Your task to perform on an android device: The first shoe on the list looks interesting, so I'd want to see more information about it.
Image 0: 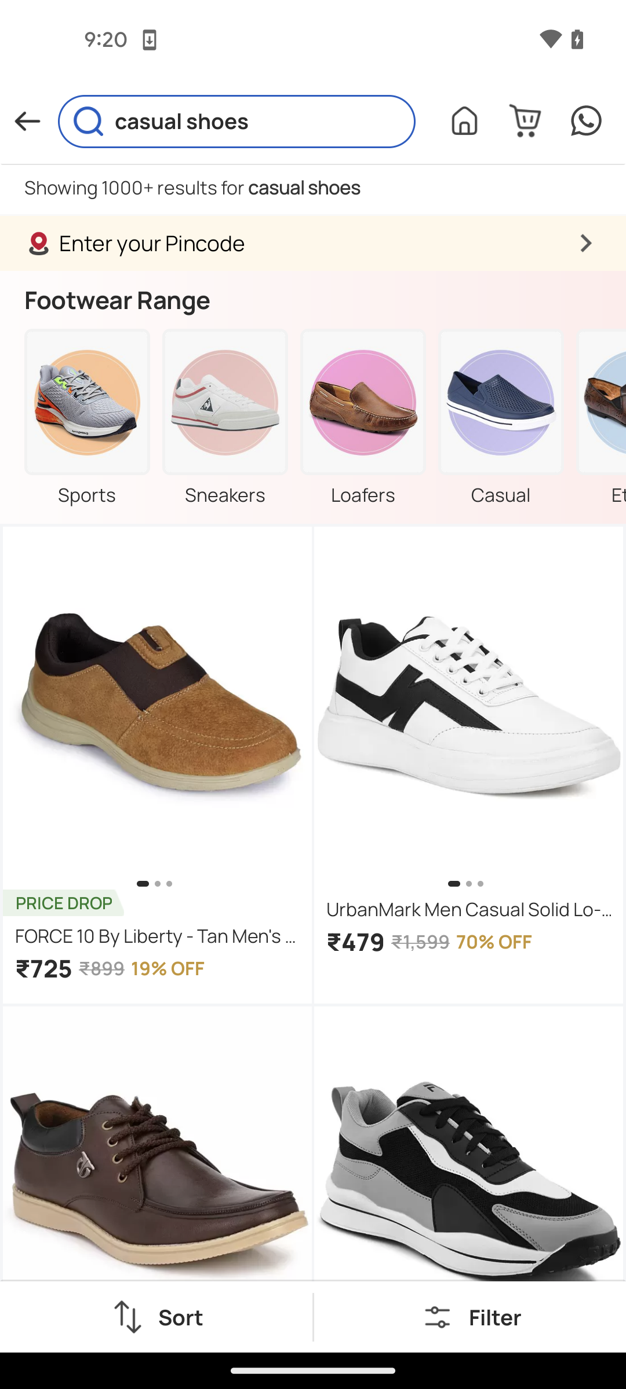
click on the first product from the list
Step 0: click (201, 722)
Image 1: 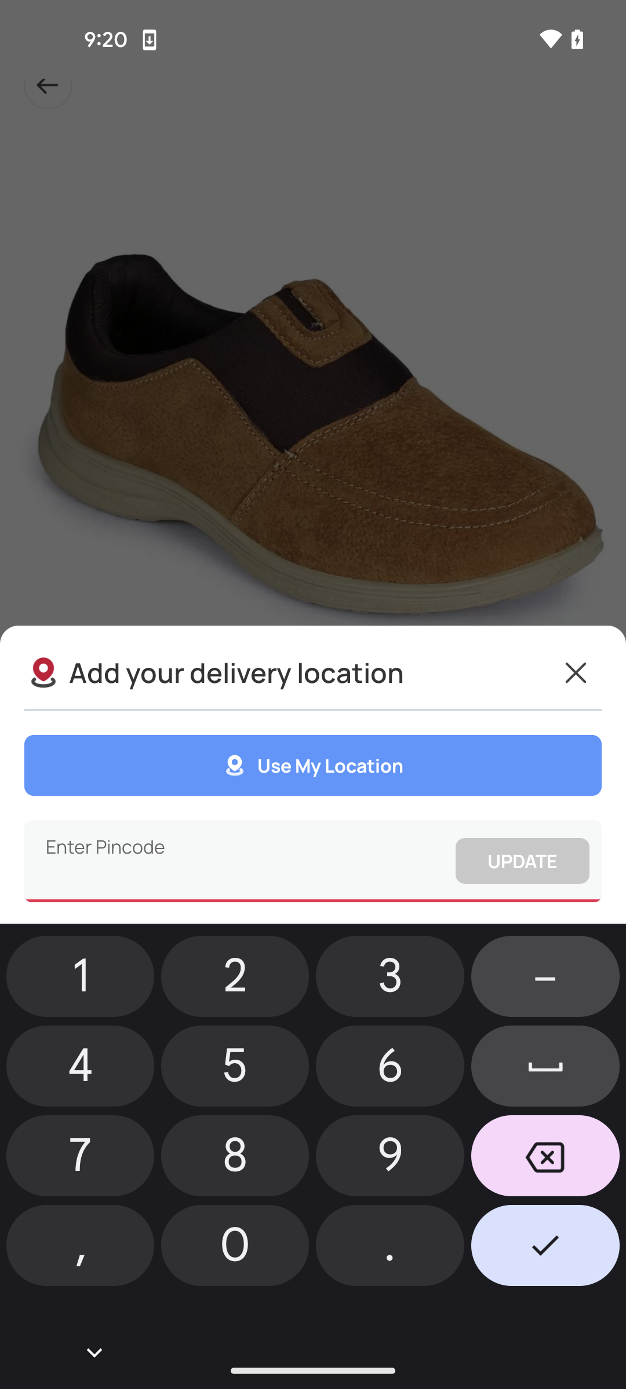
click on the first product from the list
Step 1: wait
Image 2: 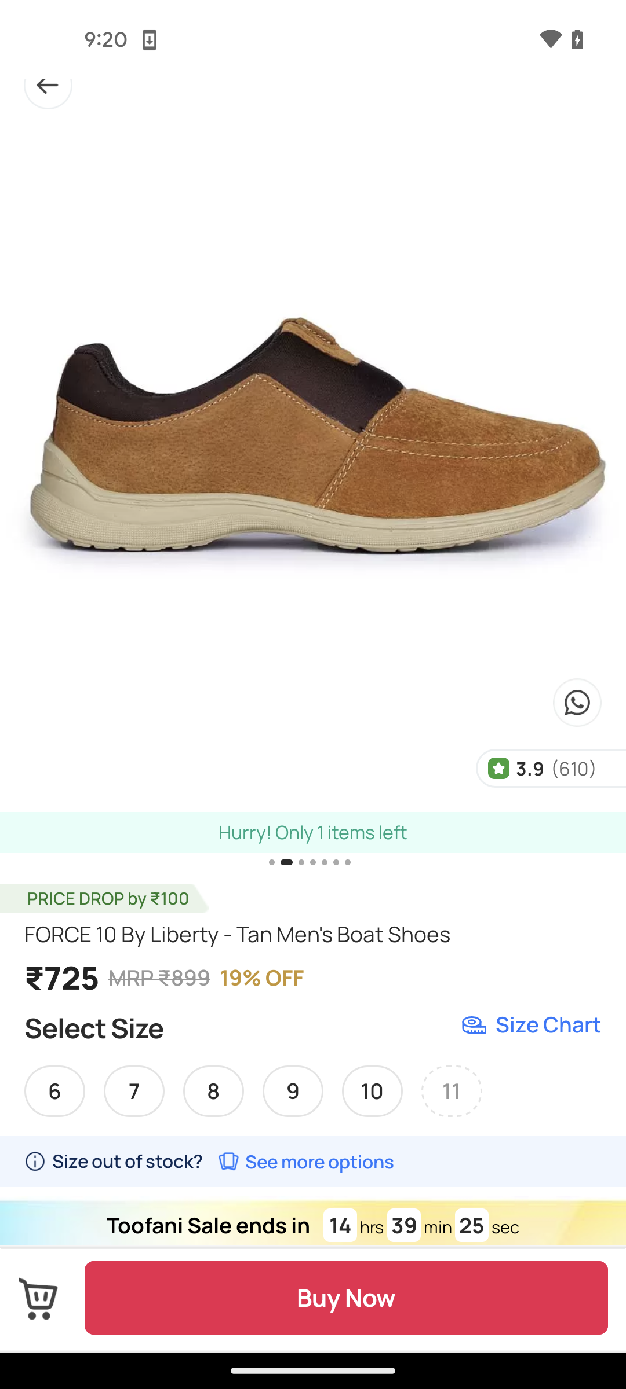
scroll down to see details
Step 2: scroll down
Image 3: 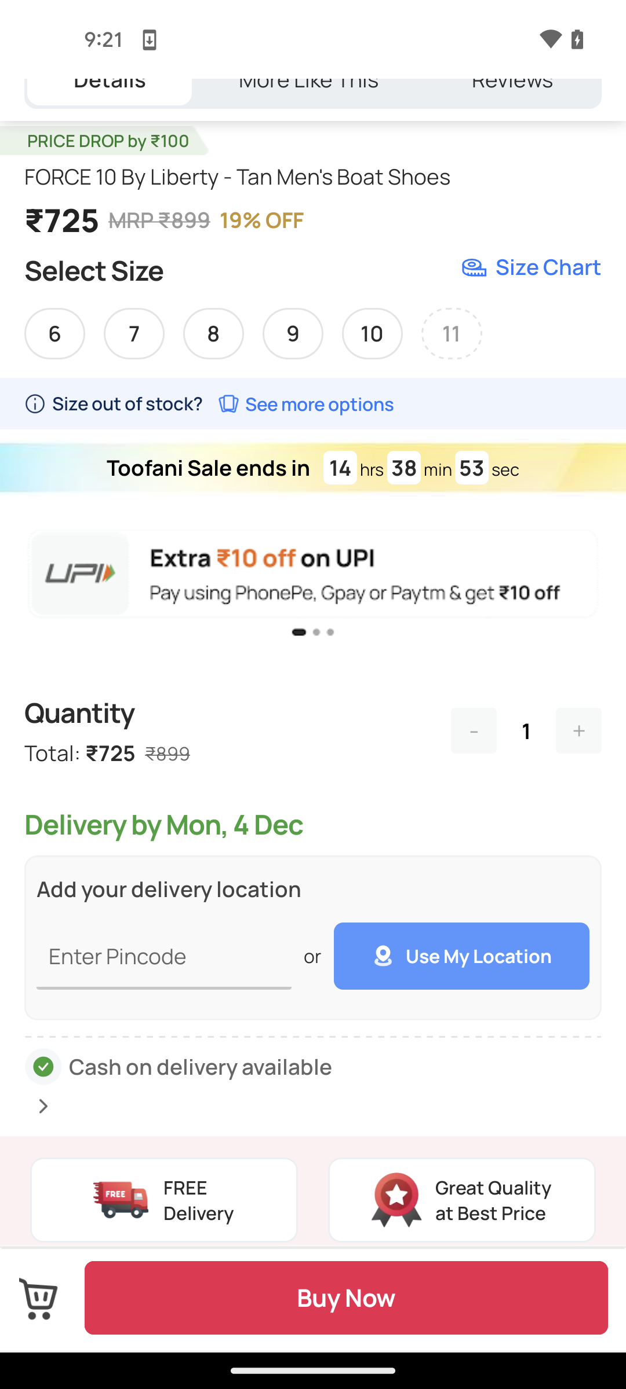
scroll down to see details
Step 3: scroll down
Image 4: 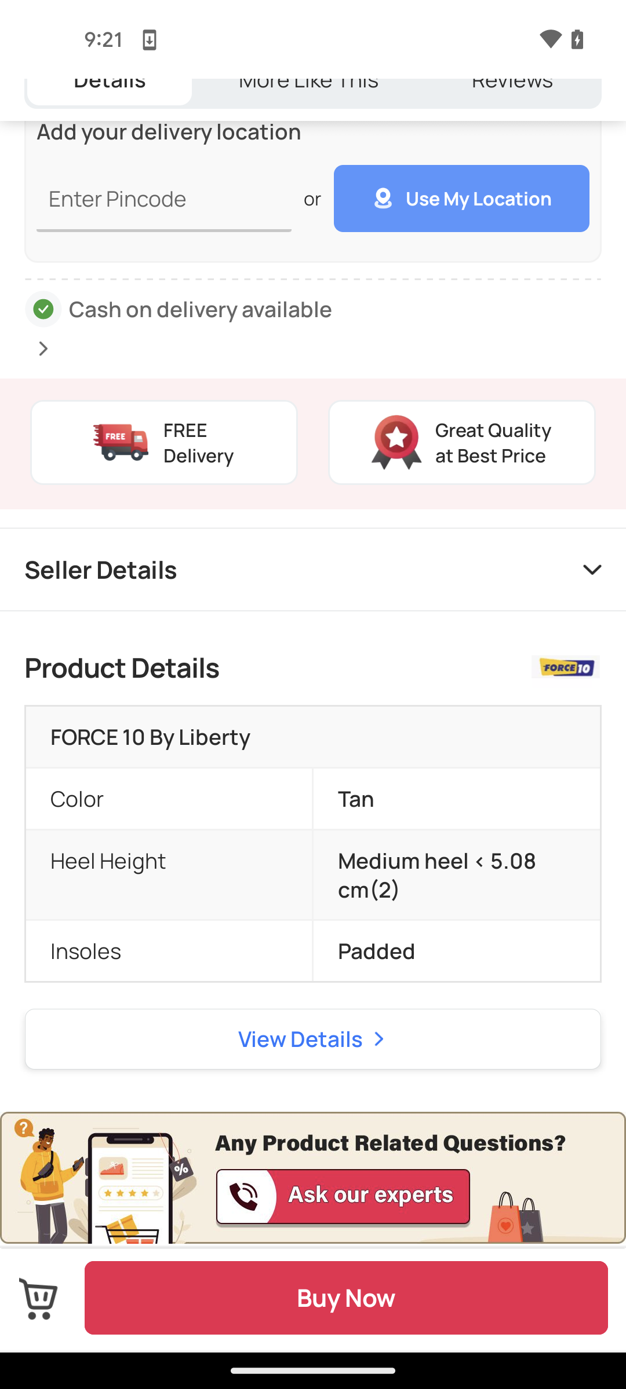
click on view details option
Step 4: click (300, 1039)